Your task to perform on an android device: I want to search for a flight from Knoxville to Hawaii.
Image 0: 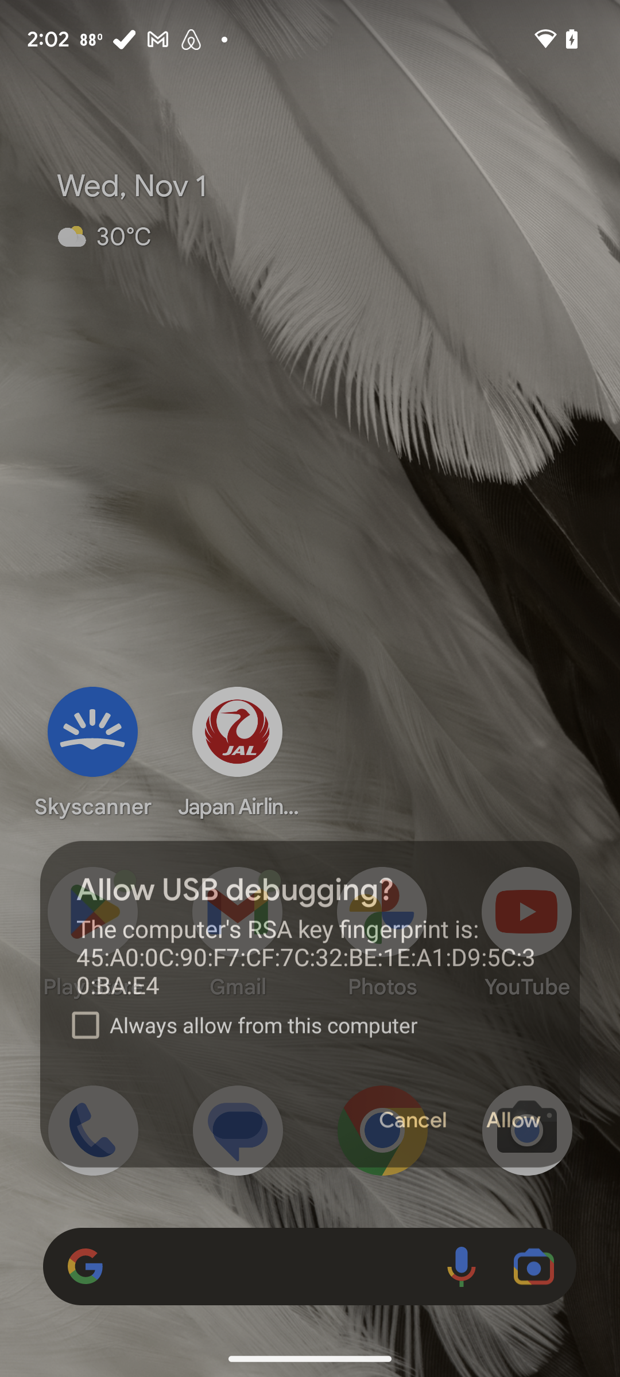
Open Ixigo app
Step 0: open app "ixigo"
Image 1: 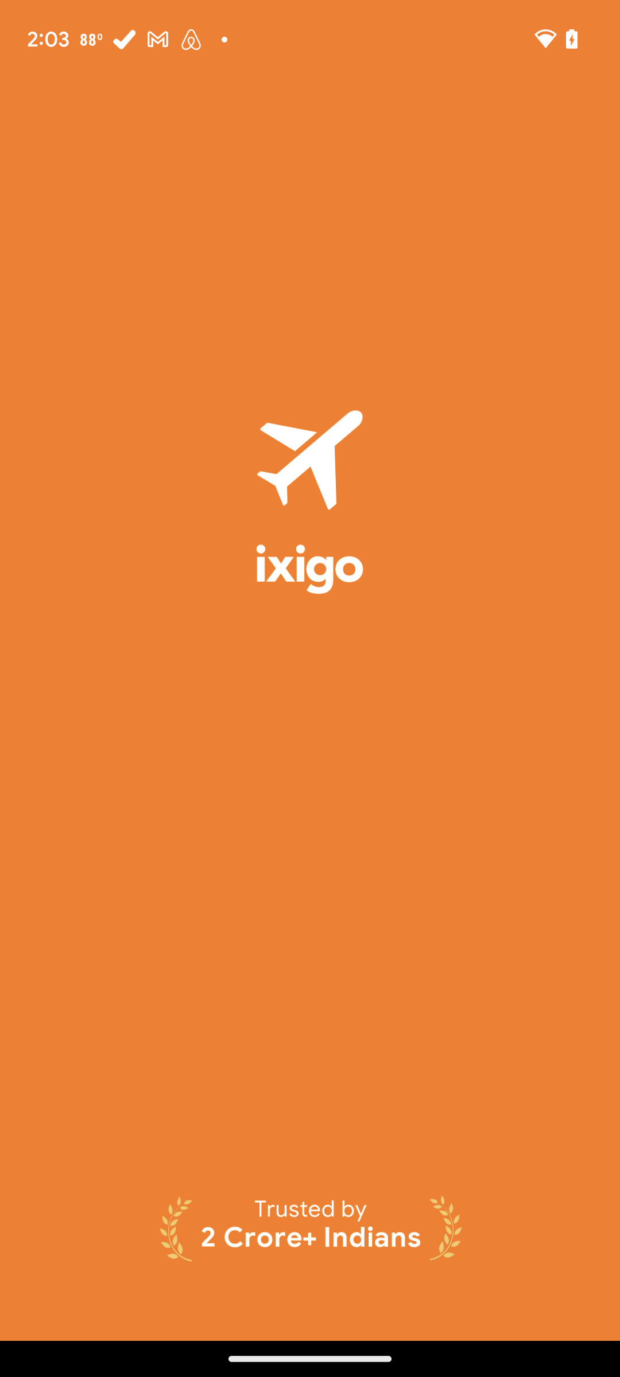
Click on the cancel option
Step 1: wait
Image 2: 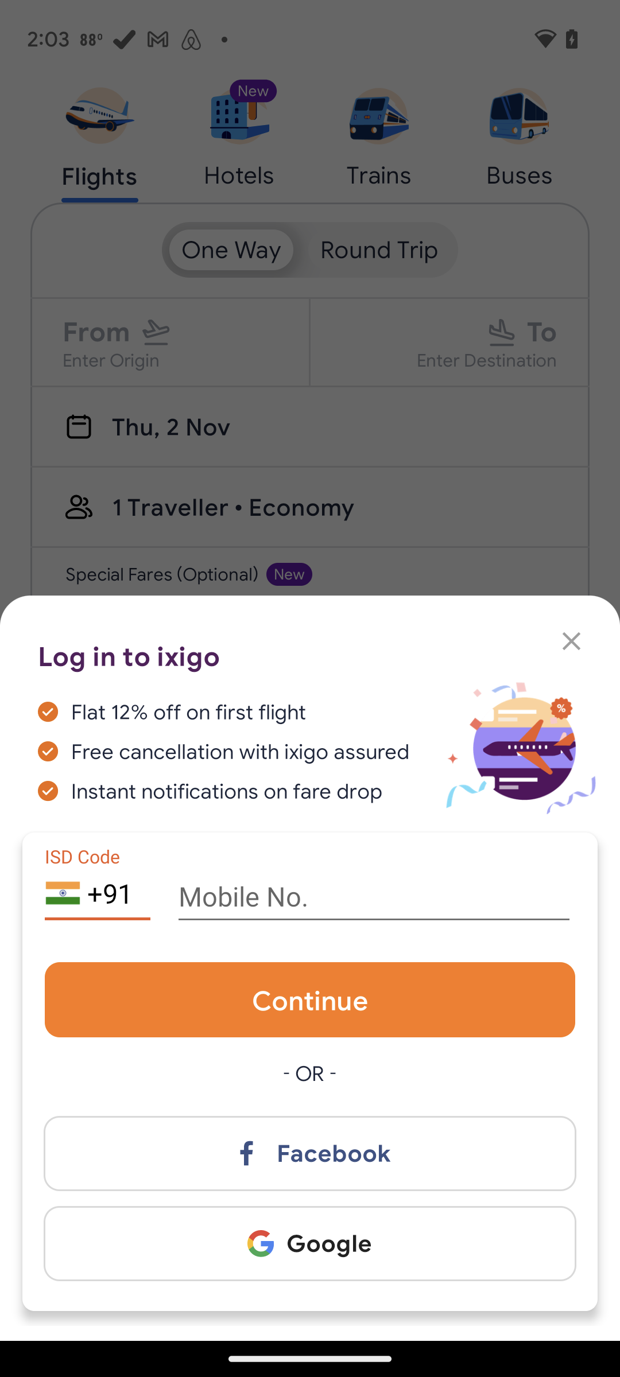
Click on the cancel option
Step 2: click (567, 638)
Image 3: 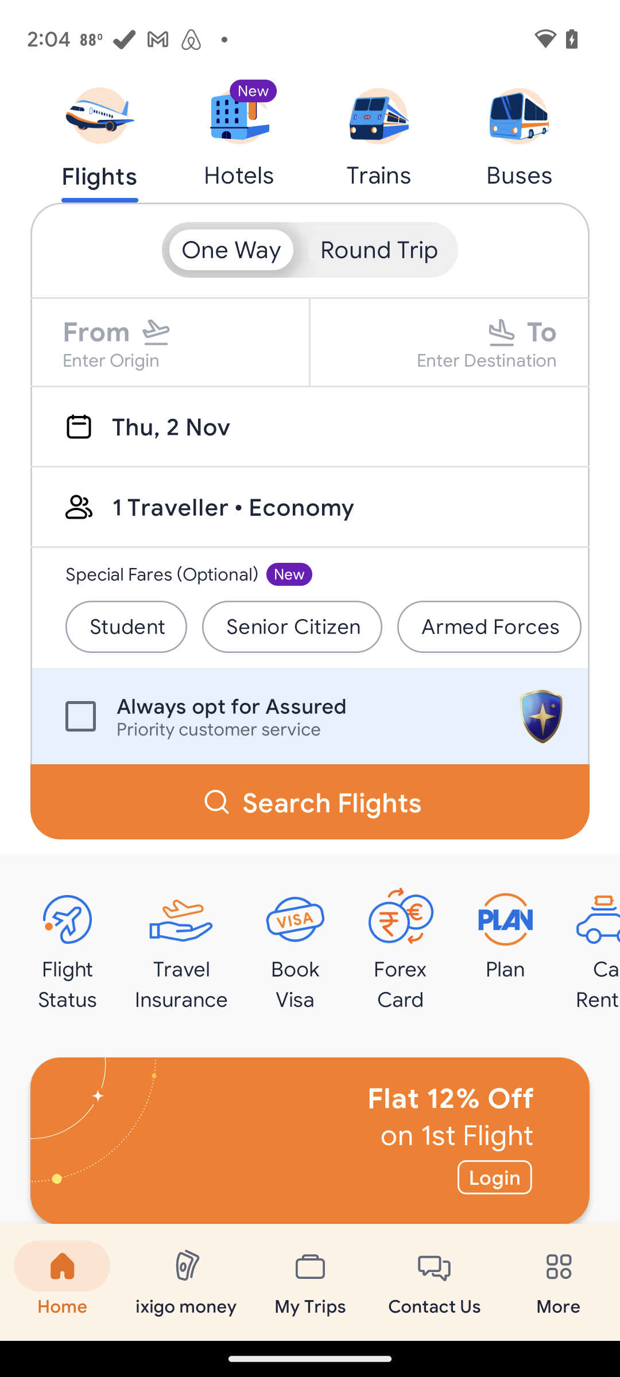
Click on Enter origin
Step 3: click (111, 360)
Image 4: 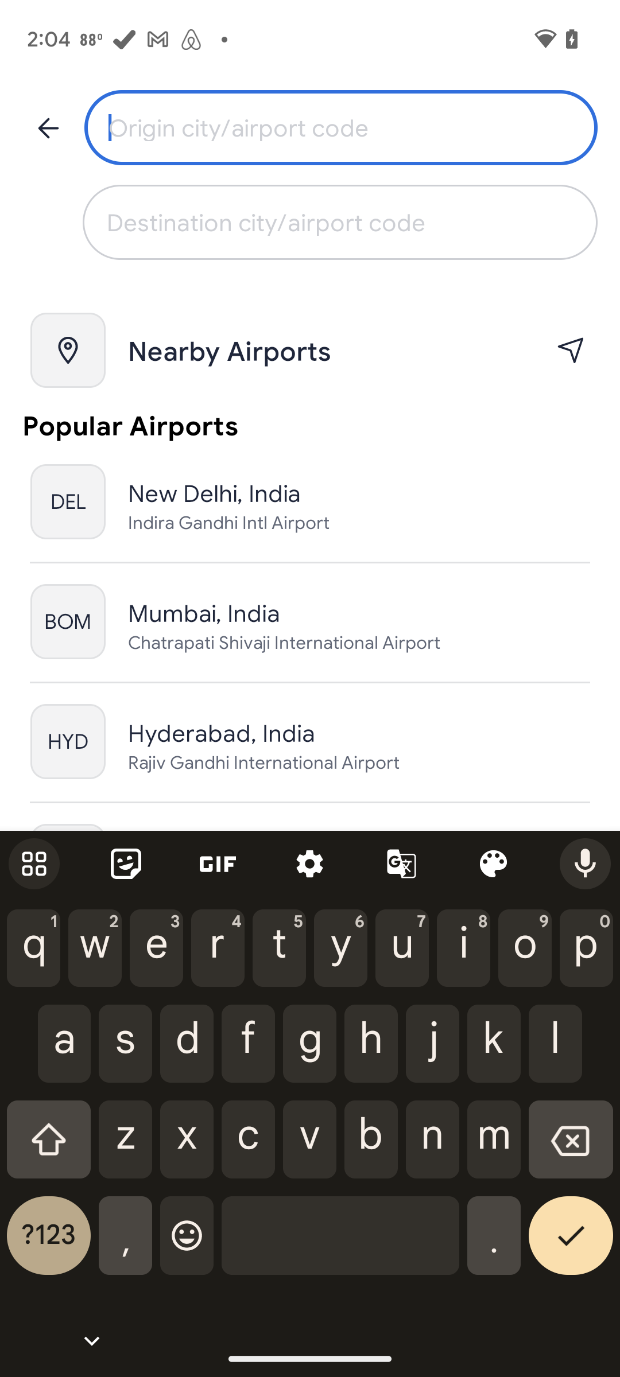
Type Knoxville
Step 4: type "Knoxville"
Image 5: 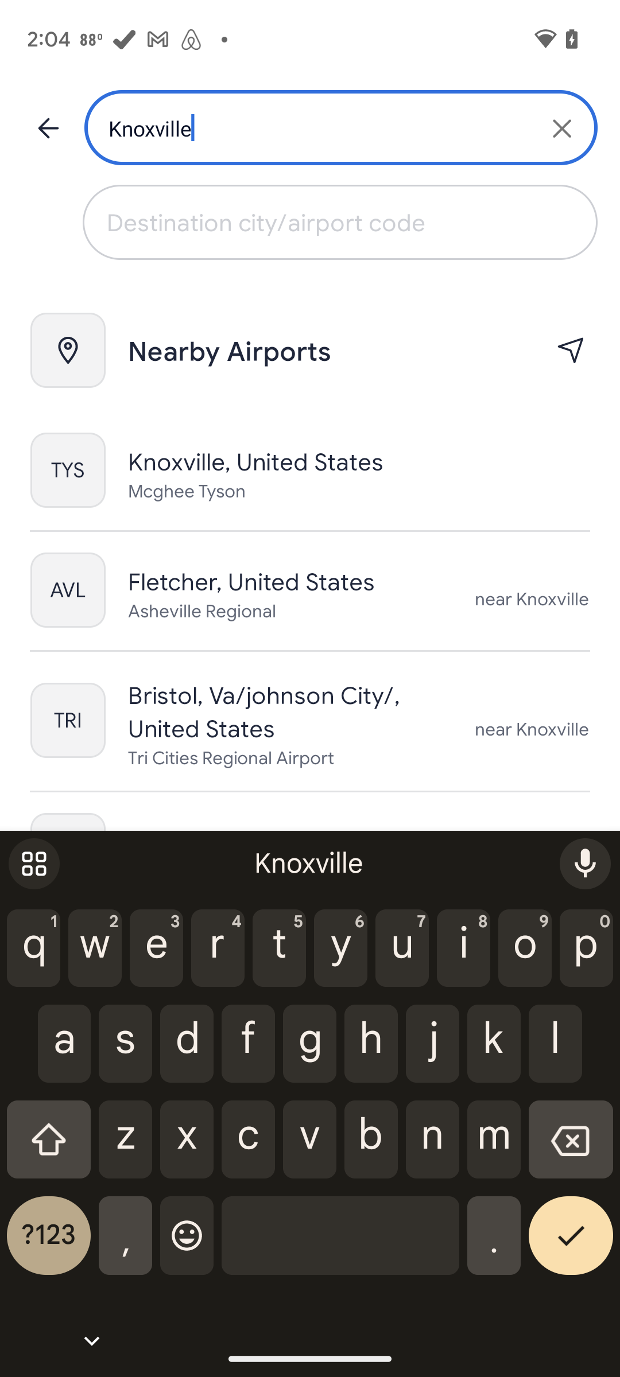
Select Knoxville
Step 5: click (255, 462)
Image 6: 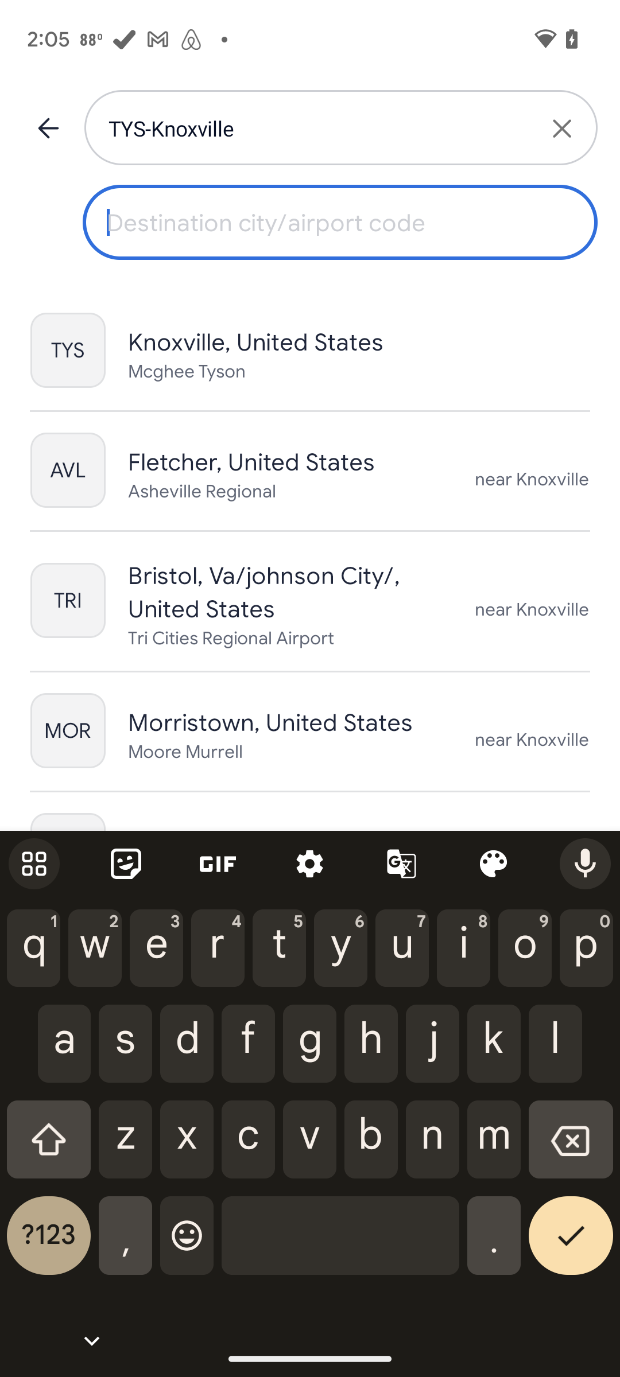
Enter Hawaii
Step 6: type "Hawaii"
Image 7: 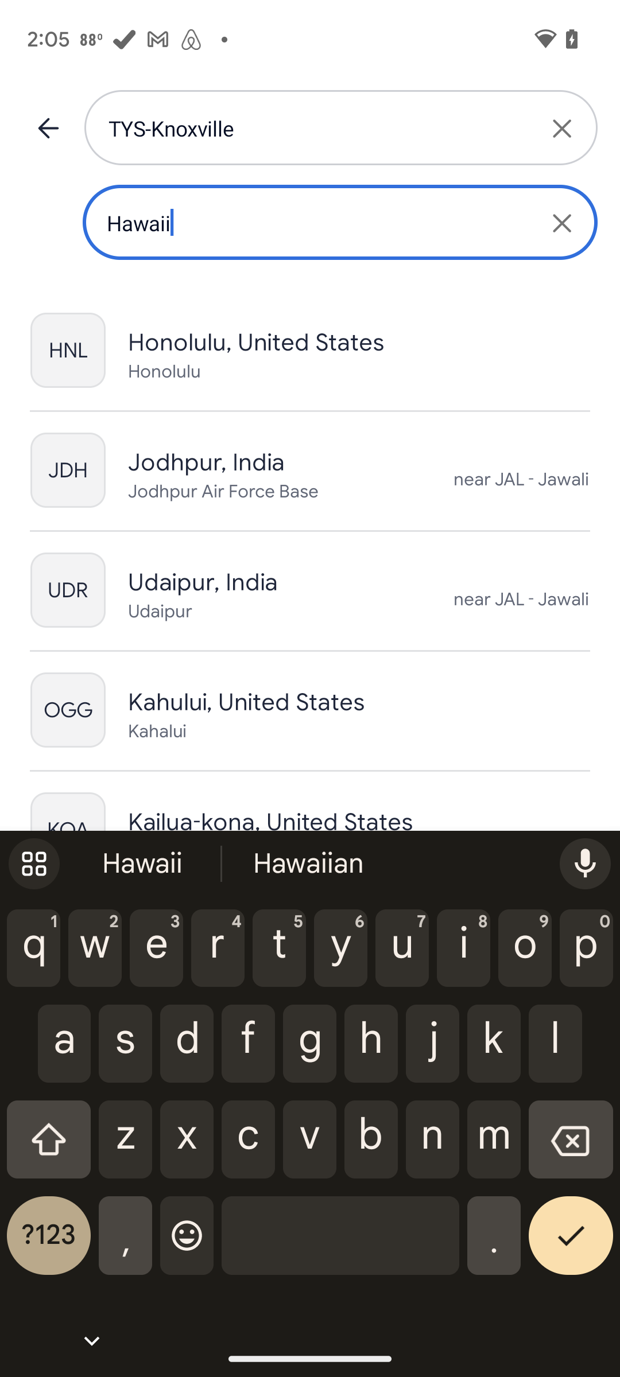
Select Honolulu
Step 7: click (236, 372)
Image 8: 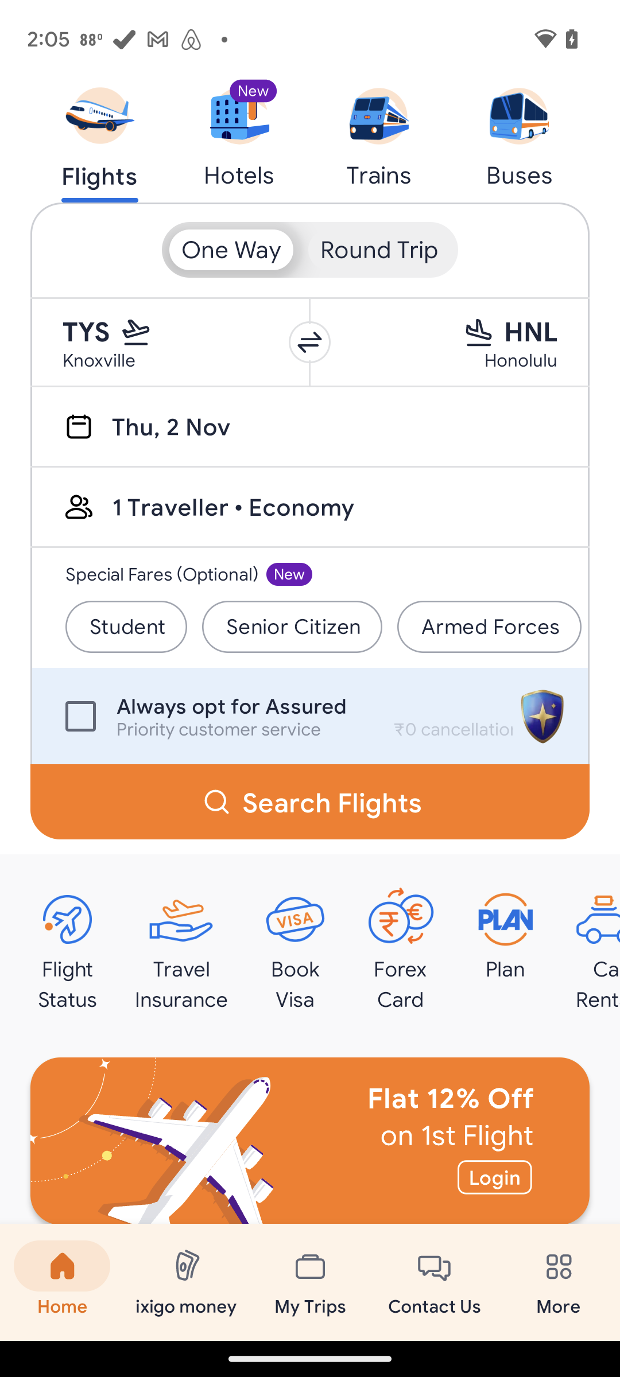
Click on search flights
Step 8: click (332, 802)
Image 9: 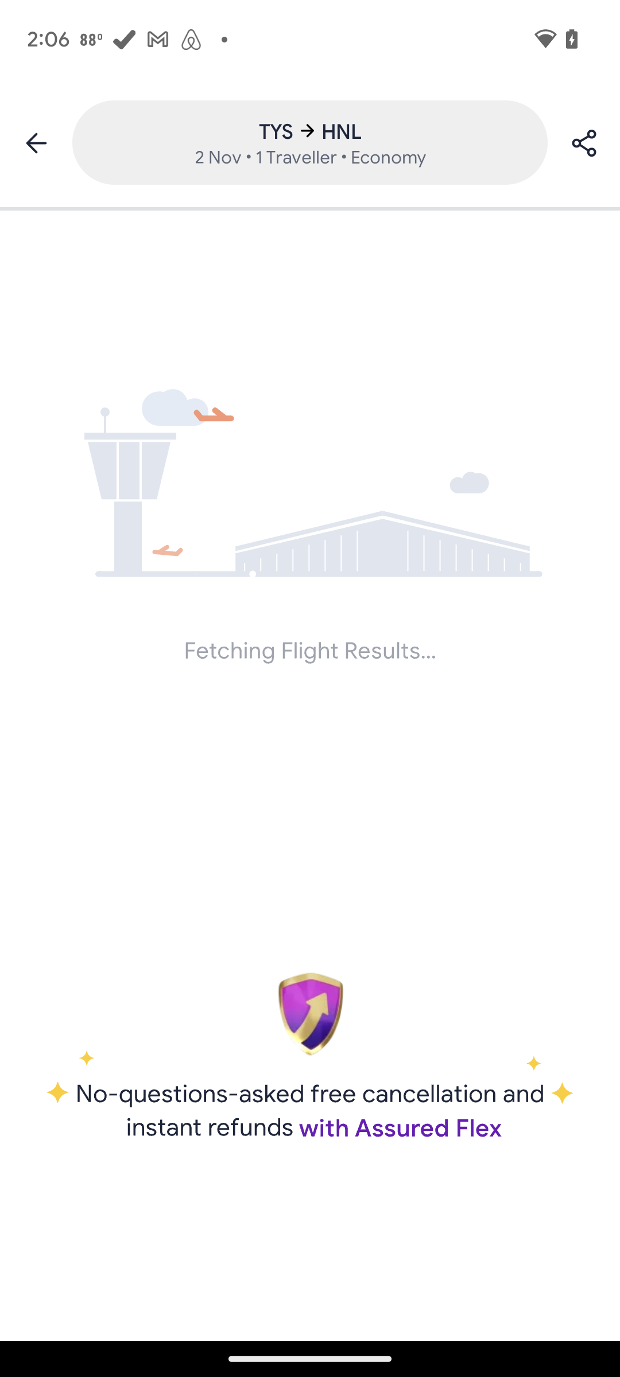
Click on search flights
Step 9: wait